Your task to perform on an android device: I want to add the red color to the shape of a square in the Sgraffito app so that it looks excellent.
Image 0: 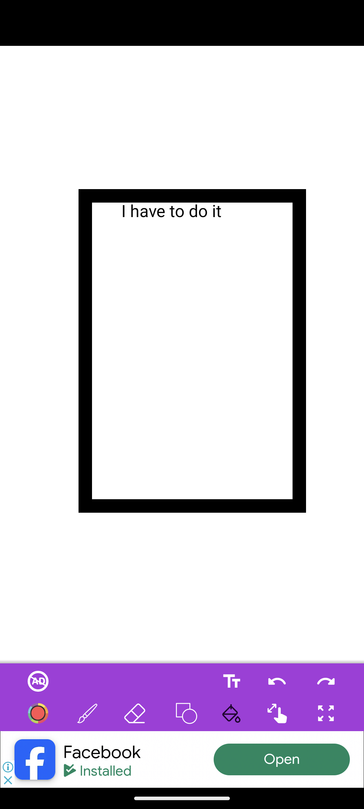
Click on the colour icon
Step 0: click (37, 713)
Image 1: 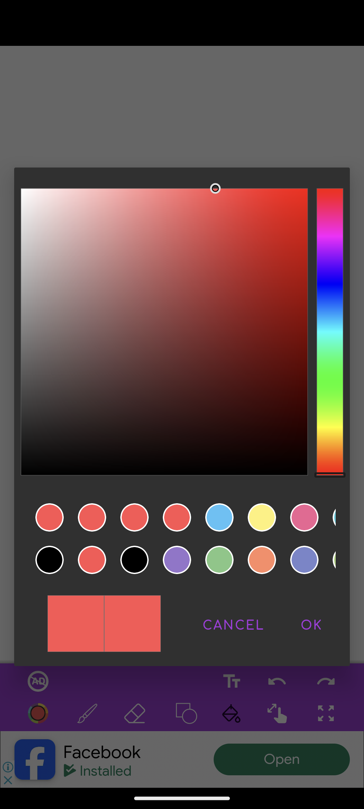
Click on the ok button
Step 1: click (311, 623)
Image 2: 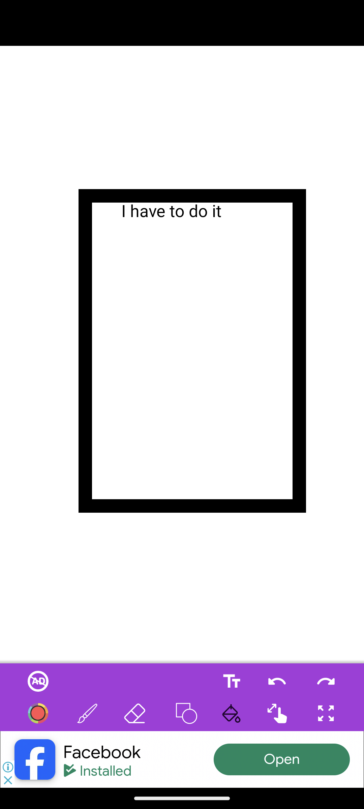
Click on the Fill  icon
Step 2: click (232, 713)
Image 3: 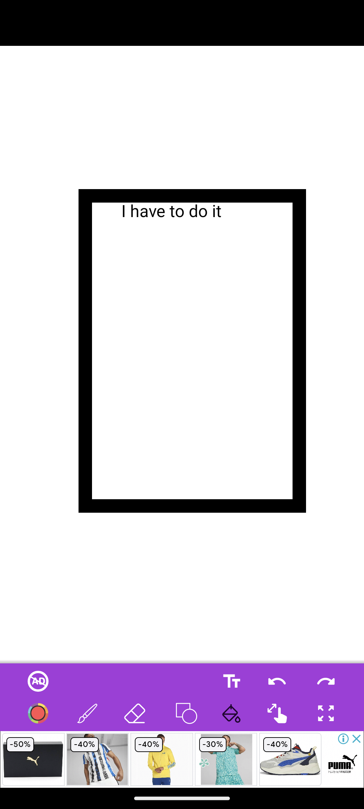
Click on the square
Step 3: click (186, 337)